Your task to perform on an android device: Go to the Contacts app & edit the name of the contact DBW to DBW model & save the contact
Image 1: 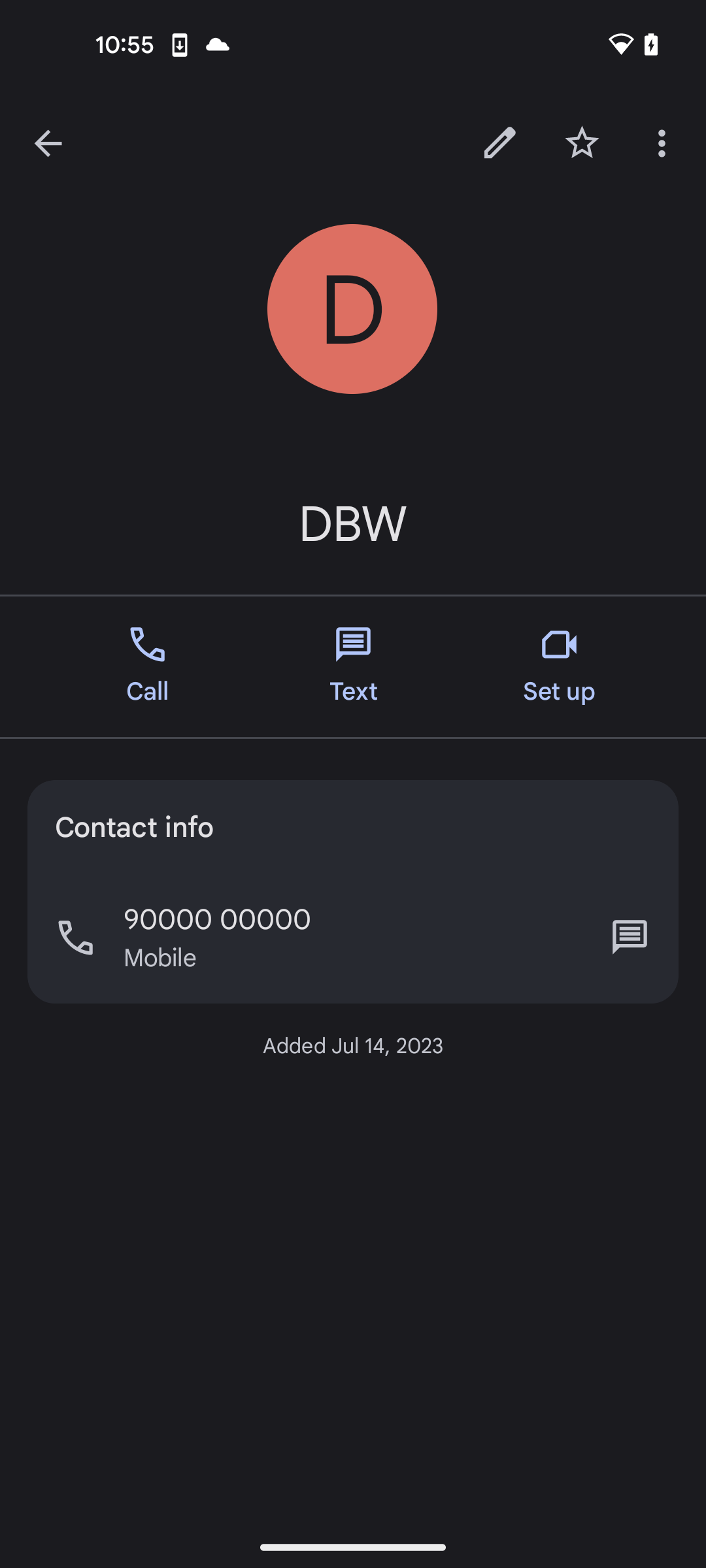
click on edit option at the top of the screen
Step 1: click (499, 142)
Image 2: 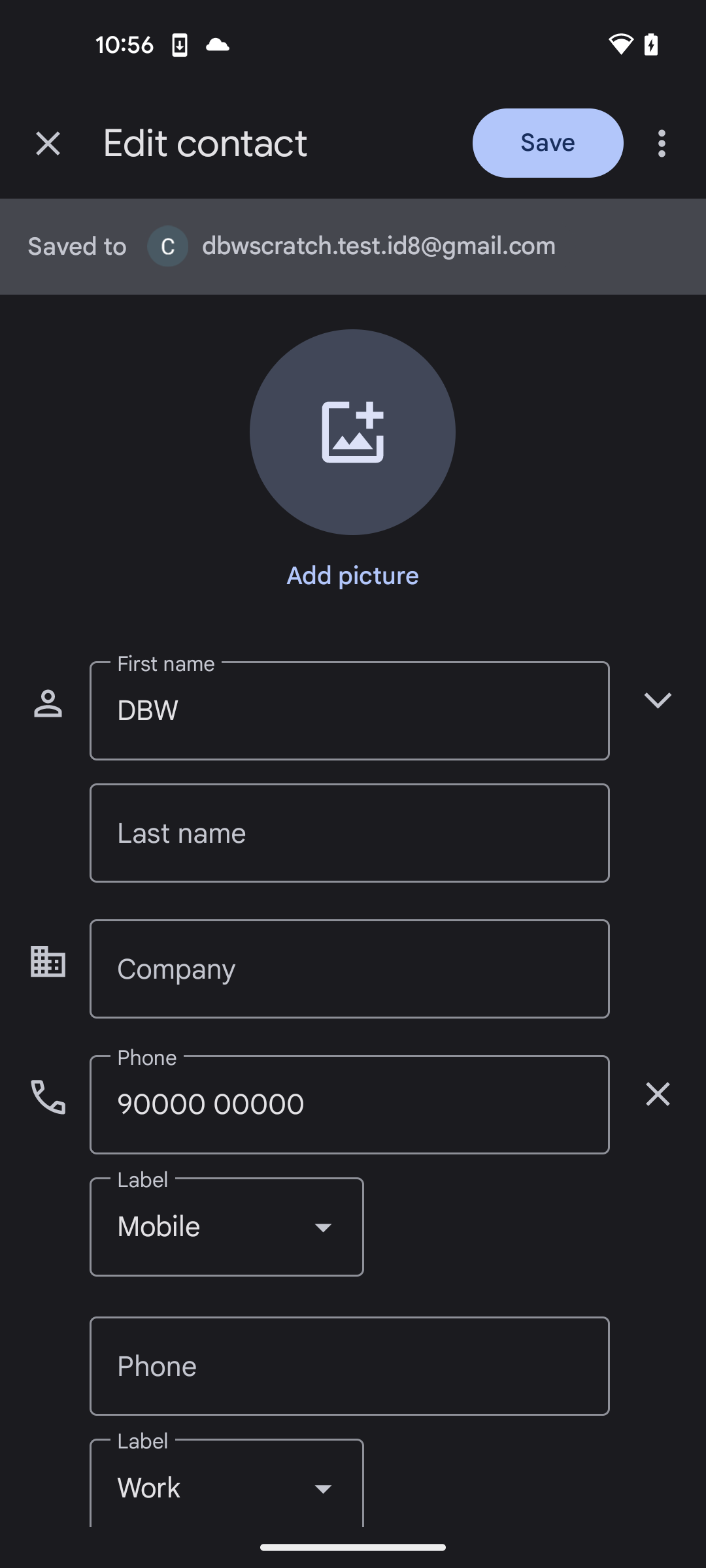
click on name typing section
Step 2: click (349, 710)
Image 4: 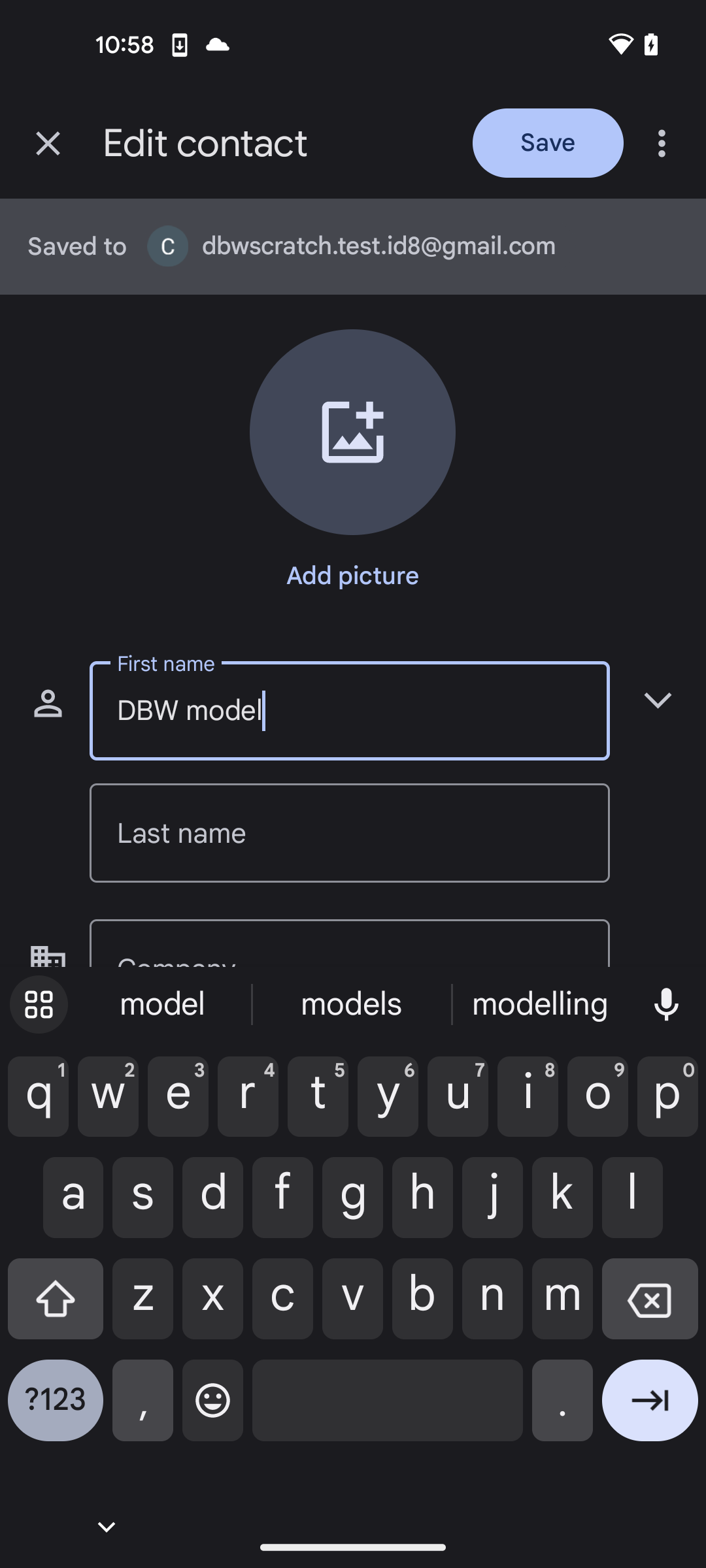
click on Save Button at the top right corner of the screen
Step 4: click (548, 142)